Your task to perform on an android device: I am Satisfied with the product so add the 2020 Apple MacBook Air Laptop to the cart in the Ubuy app
Image 0: 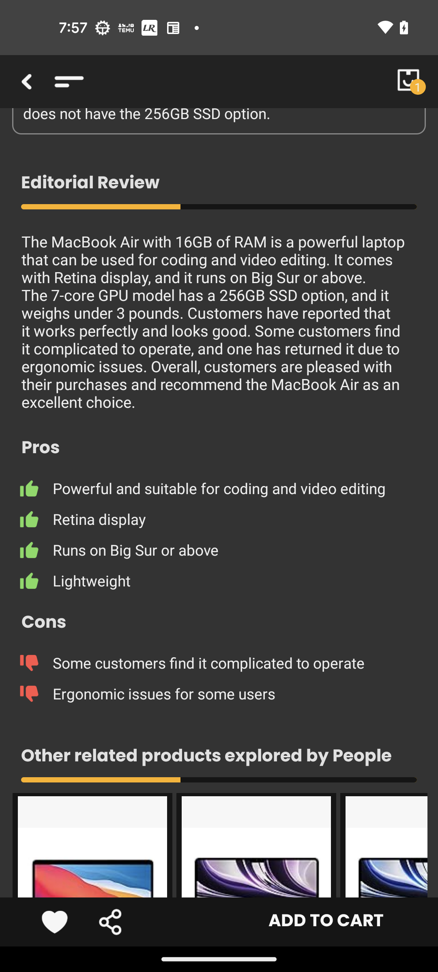
Click on the ADD TO CART button
Step 0: click (327, 922)